Your task to perform on an android device: I want to add Oats to my shopping cart.
Image 0: 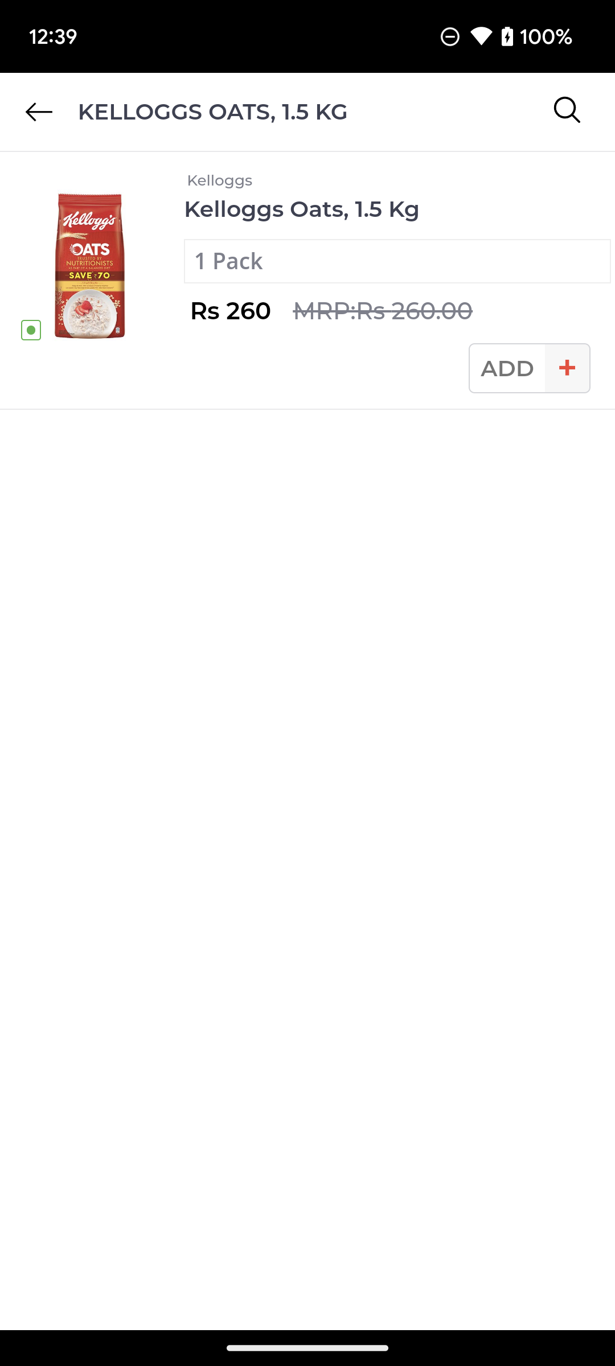
Click on the Add option on the screen.
Step 0: click (529, 367)
Image 1: 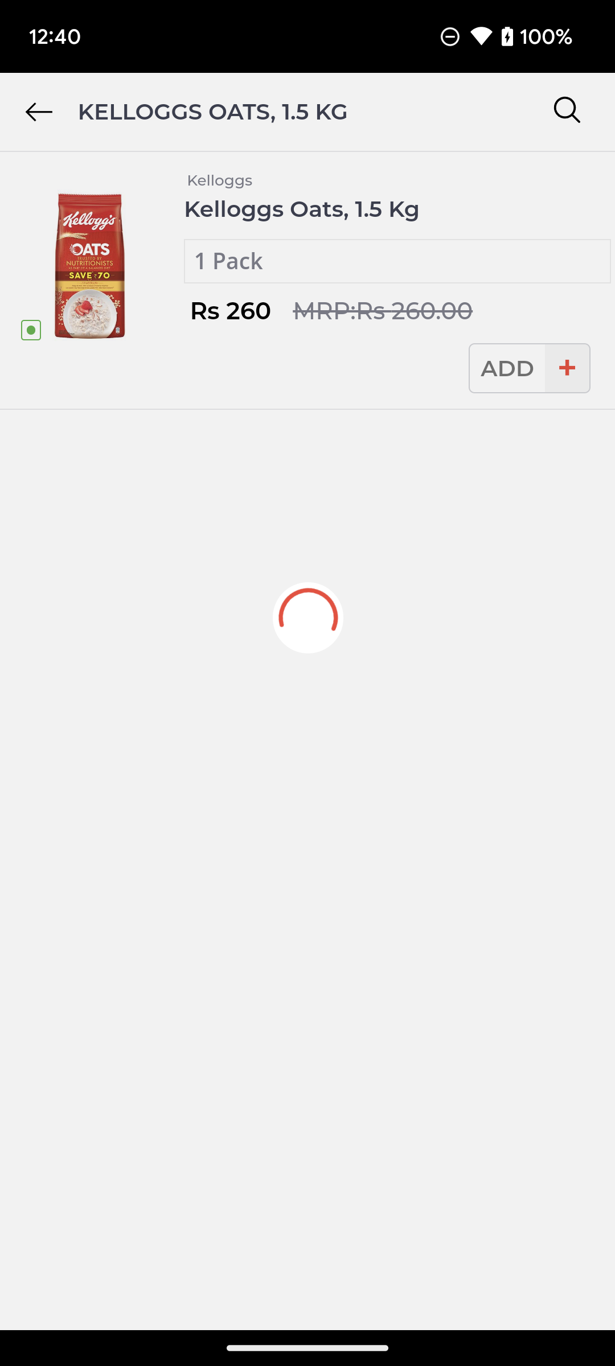
Click on the Add option on the screen.
Step 1: wait